Your task to perform on an android device: Open the Nature's Basket app and search the products for special offers , sales, and discount availability.
Image 0: 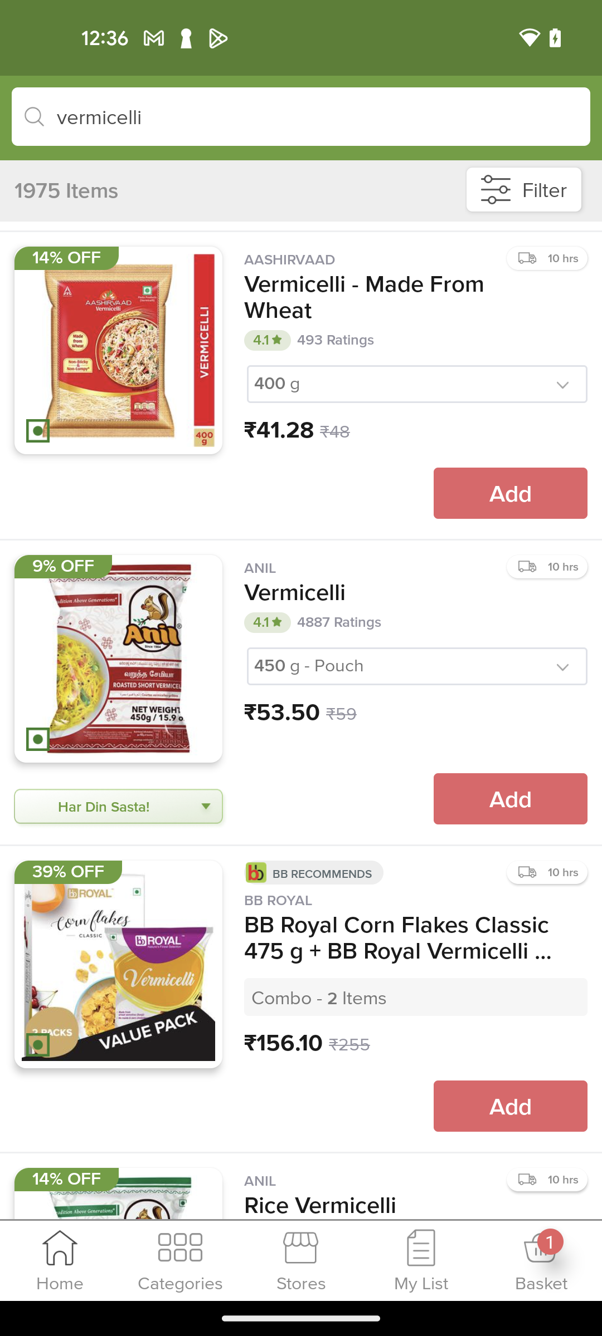
Open the Nature's basket app
Step 0: open app "Nature's Basket"
Image 1: 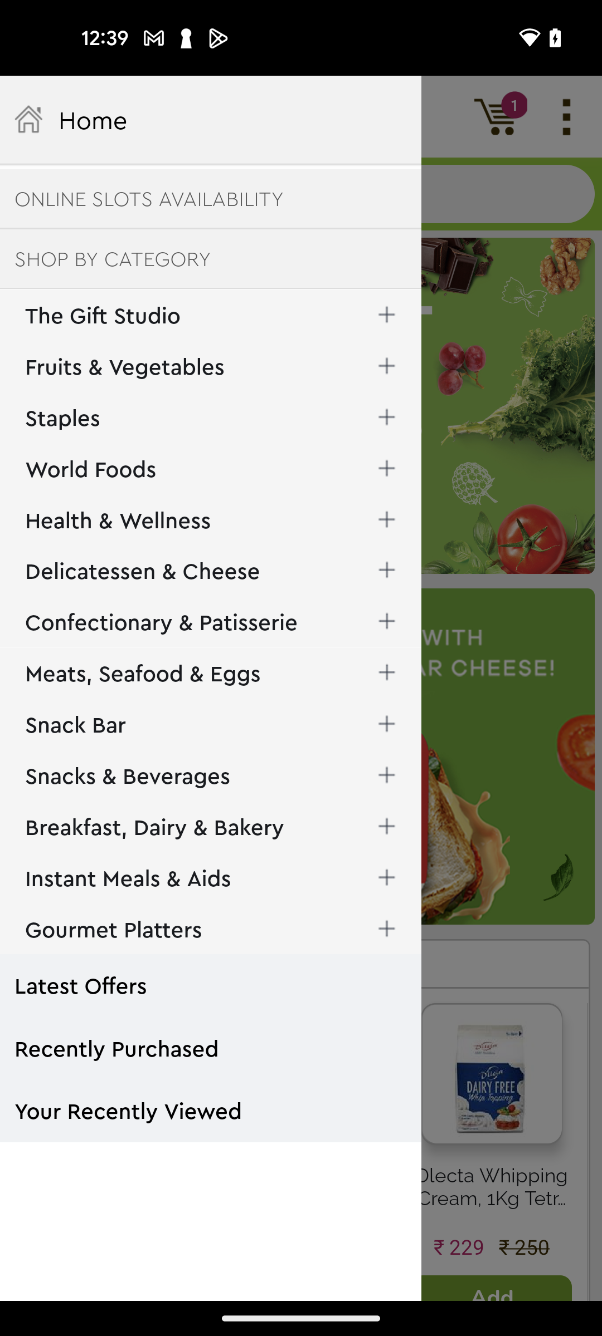
Click on the latest offers option
Step 1: click (81, 985)
Image 2: 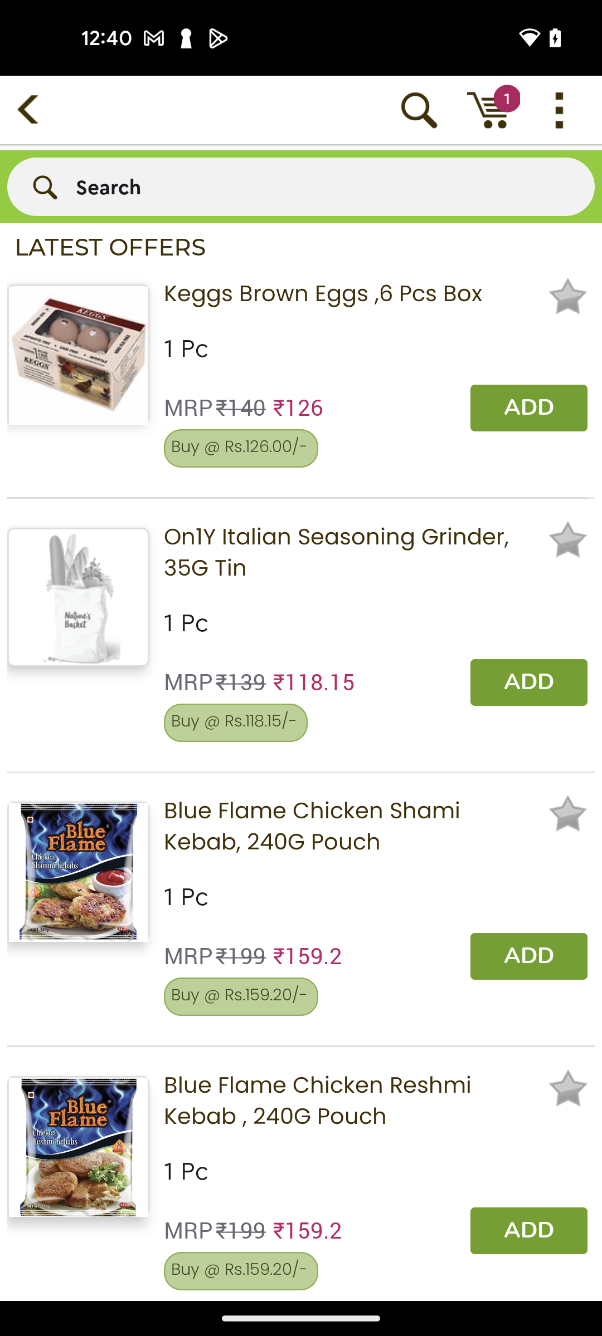
Swipe up to view more products
Step 2: scroll down